Your task to perform on an android device: I want to delete the alarms file from Google Files because it is no longer needed.
Image 0: 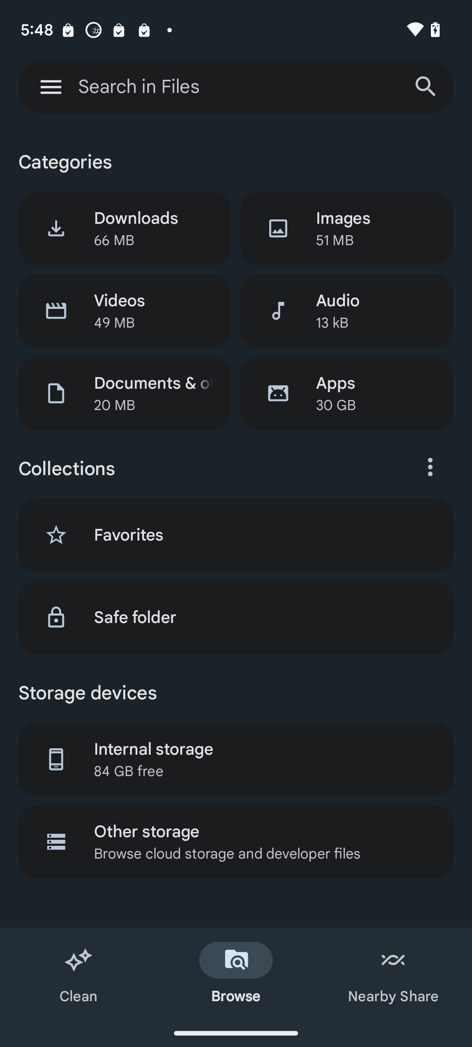
Click on the internal storage
Step 0: click (153, 749)
Image 1: 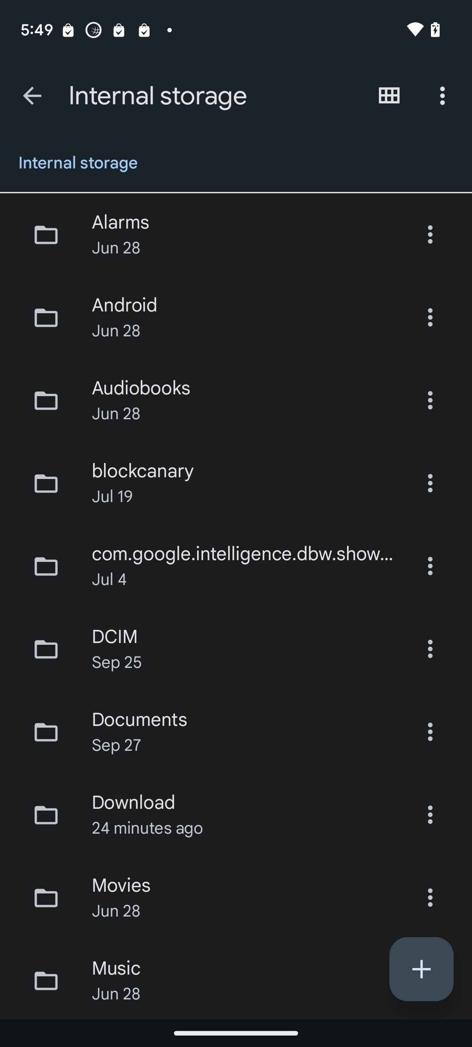
Click on the three dot icon of the alarms file
Step 1: click (430, 234)
Image 2: 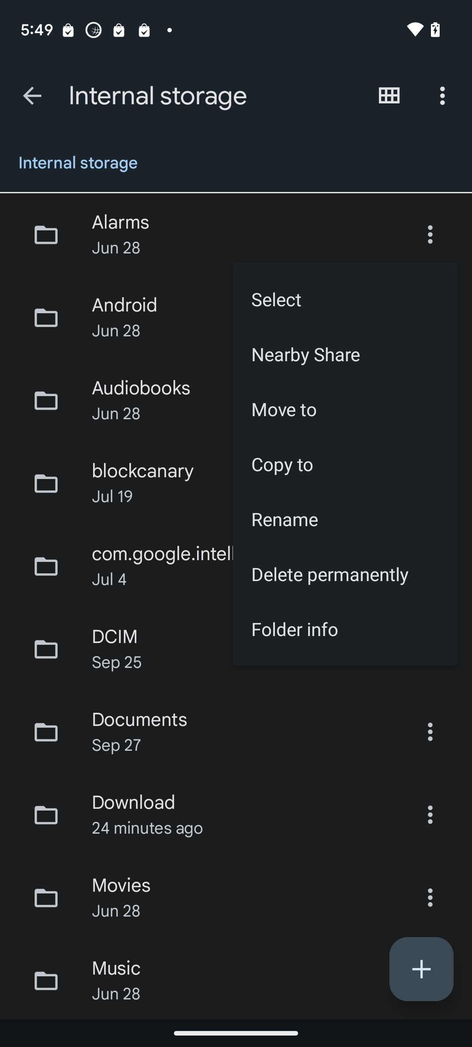
Click on delete permanently option
Step 2: click (345, 574)
Image 3: 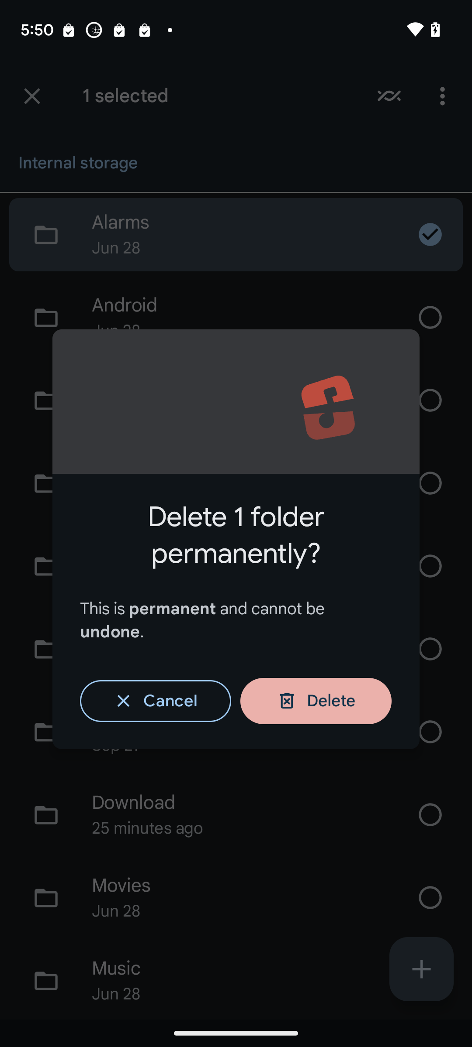
Click on the delete option
Step 3: click (316, 701)